Your task to perform on an android device: I want to create a playlist for myself called "Karin Muesli with yogurt Food", if I want to play any food videos in the future, I will do that
Image 0: 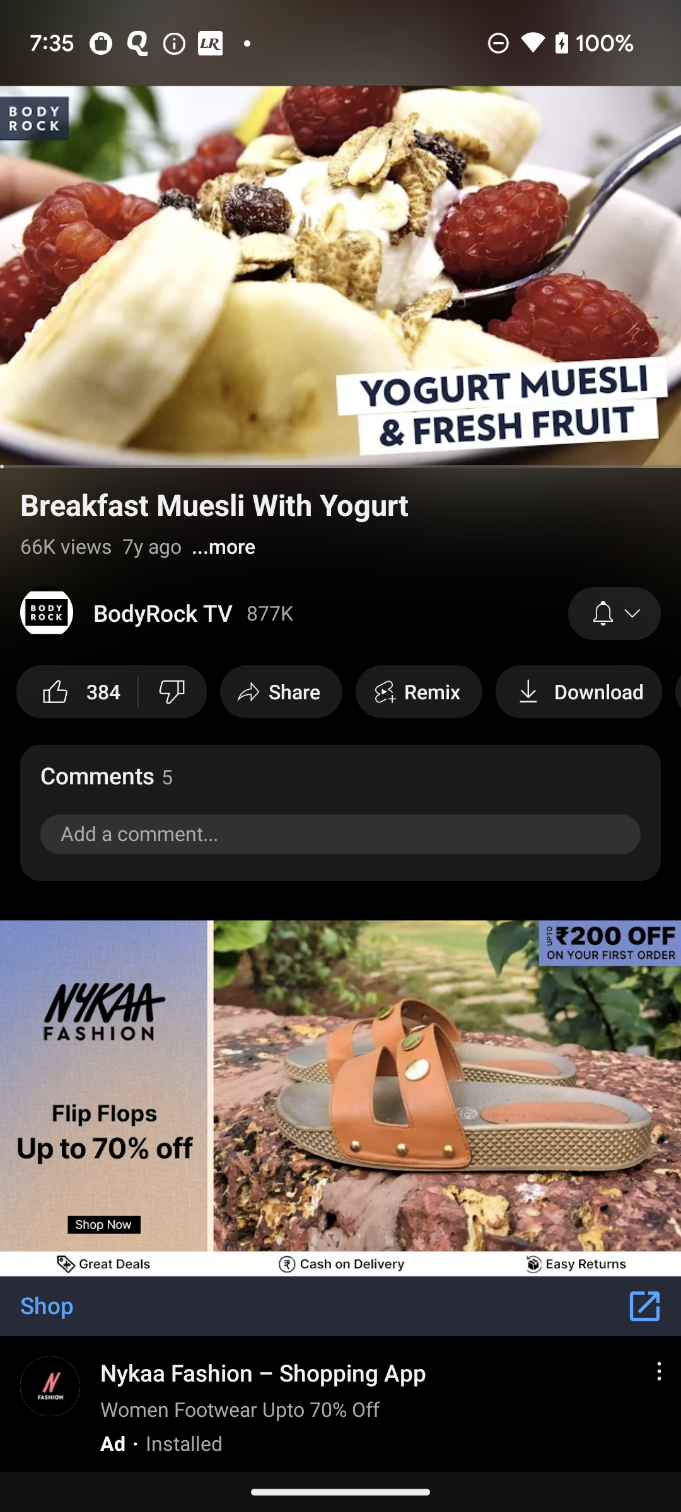
Go back to the screen
Step 0: press back button
Image 1: 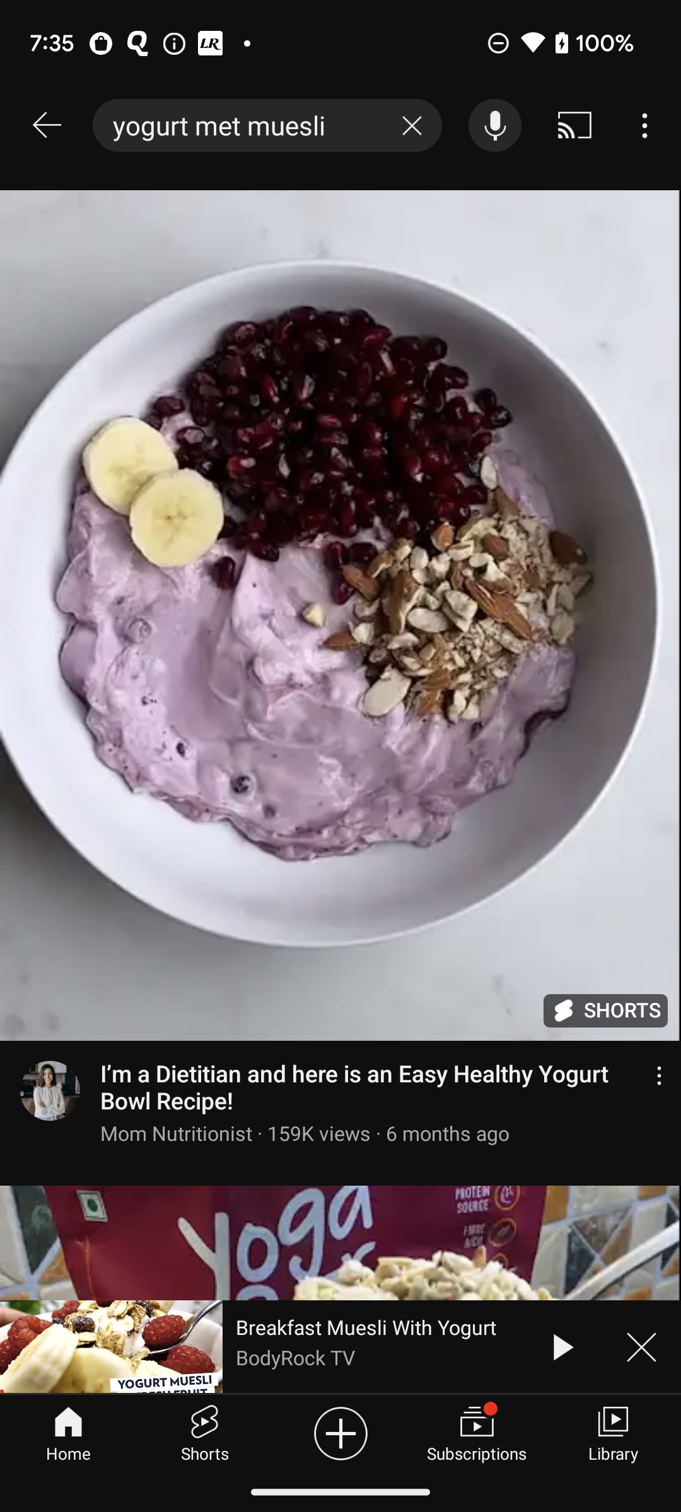
Click on the Library icon at the bottom right of the screen
Step 1: click (613, 1432)
Image 2: 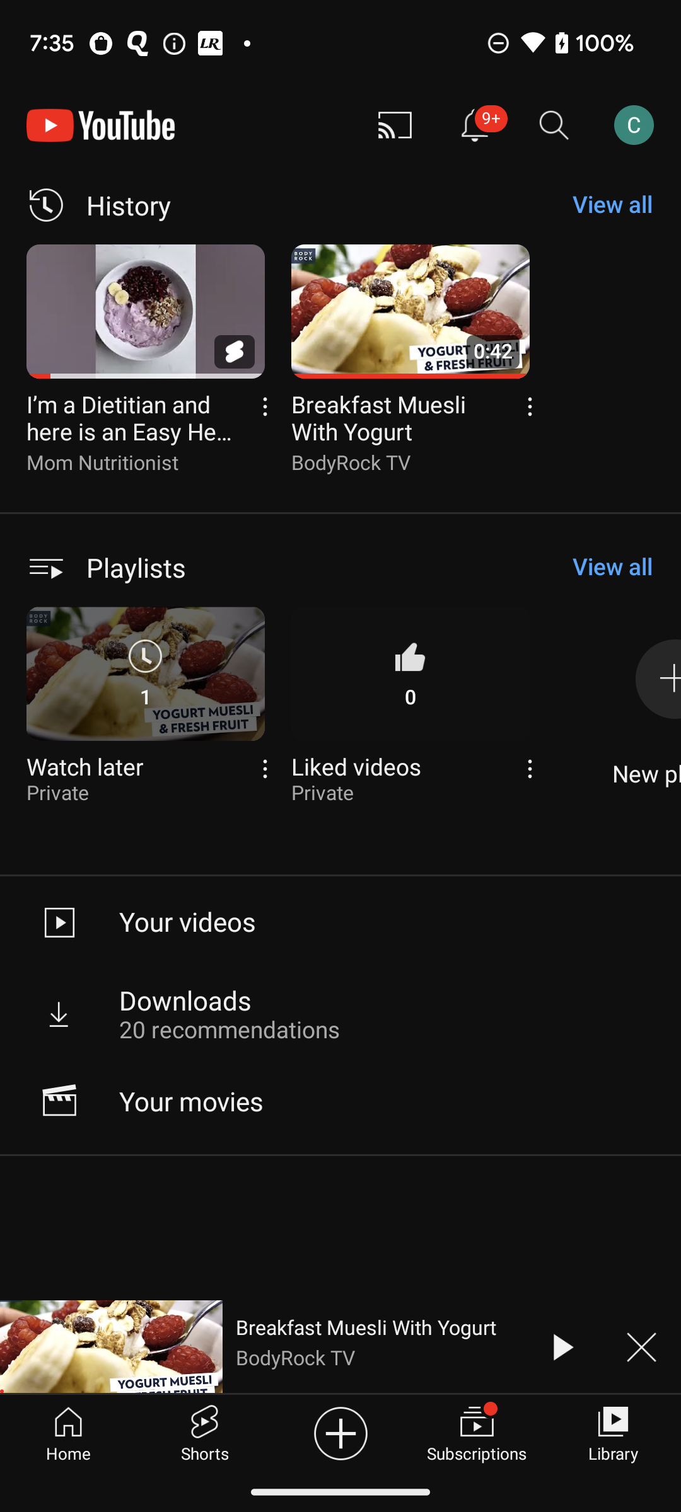
Click on the Playlists option 
Step 2: click (136, 567)
Image 3: 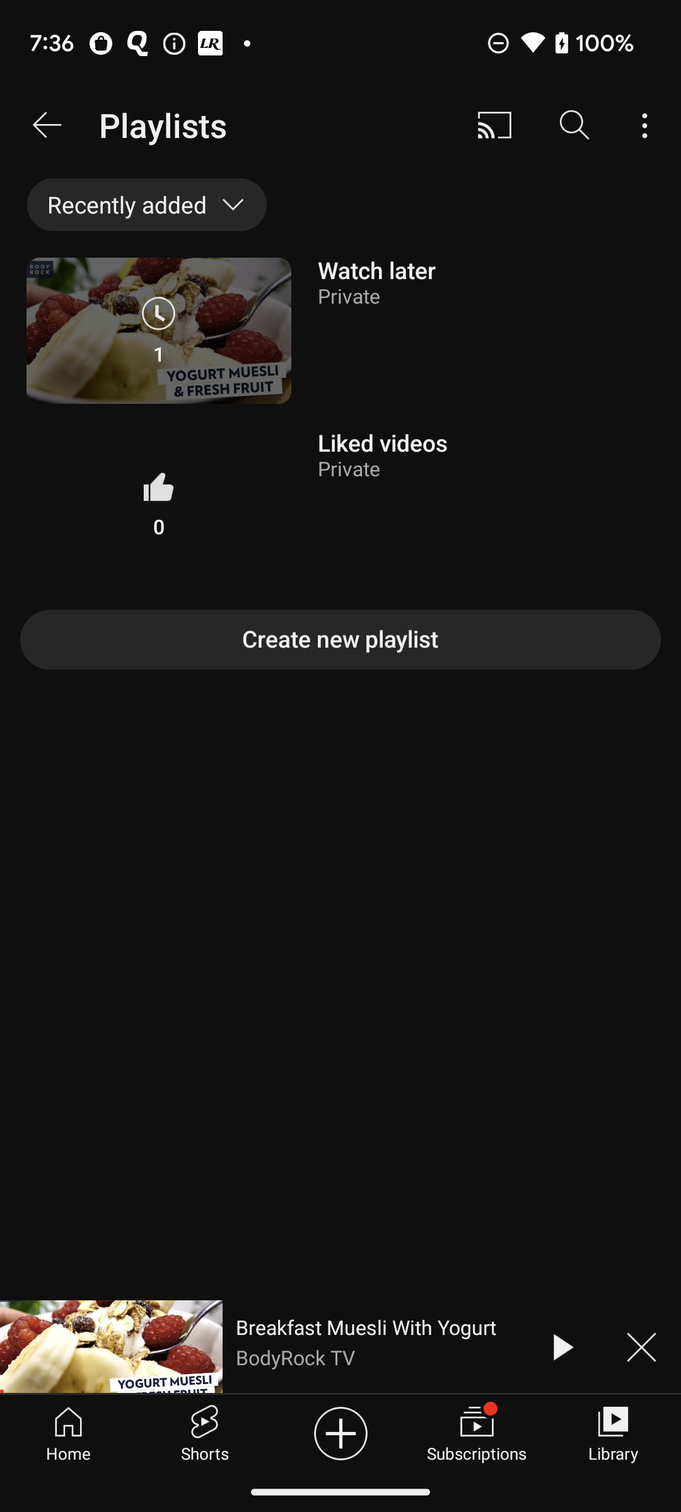
Click on the Three dots at the top right of the screen
Step 3: click (648, 125)
Image 4: 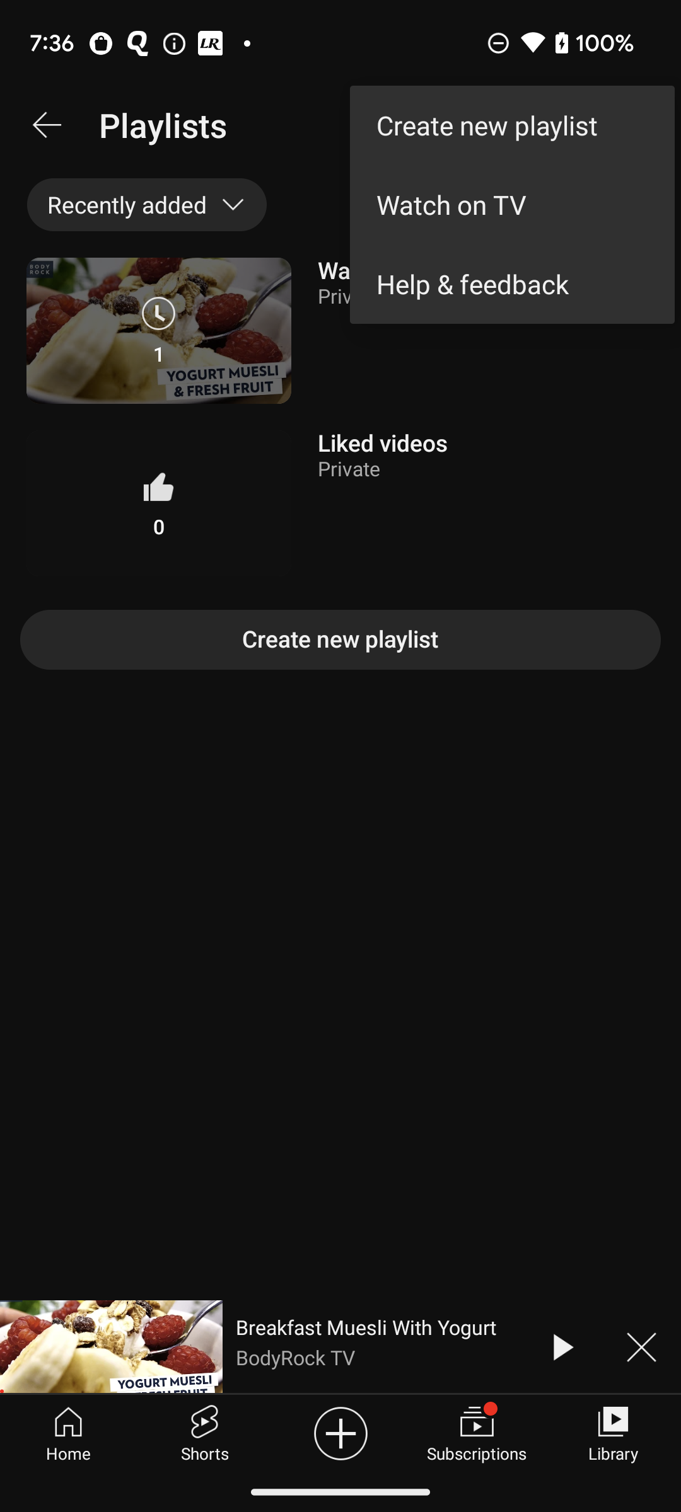
Click on the Create New Playlists option
Step 4: click (512, 125)
Image 5: 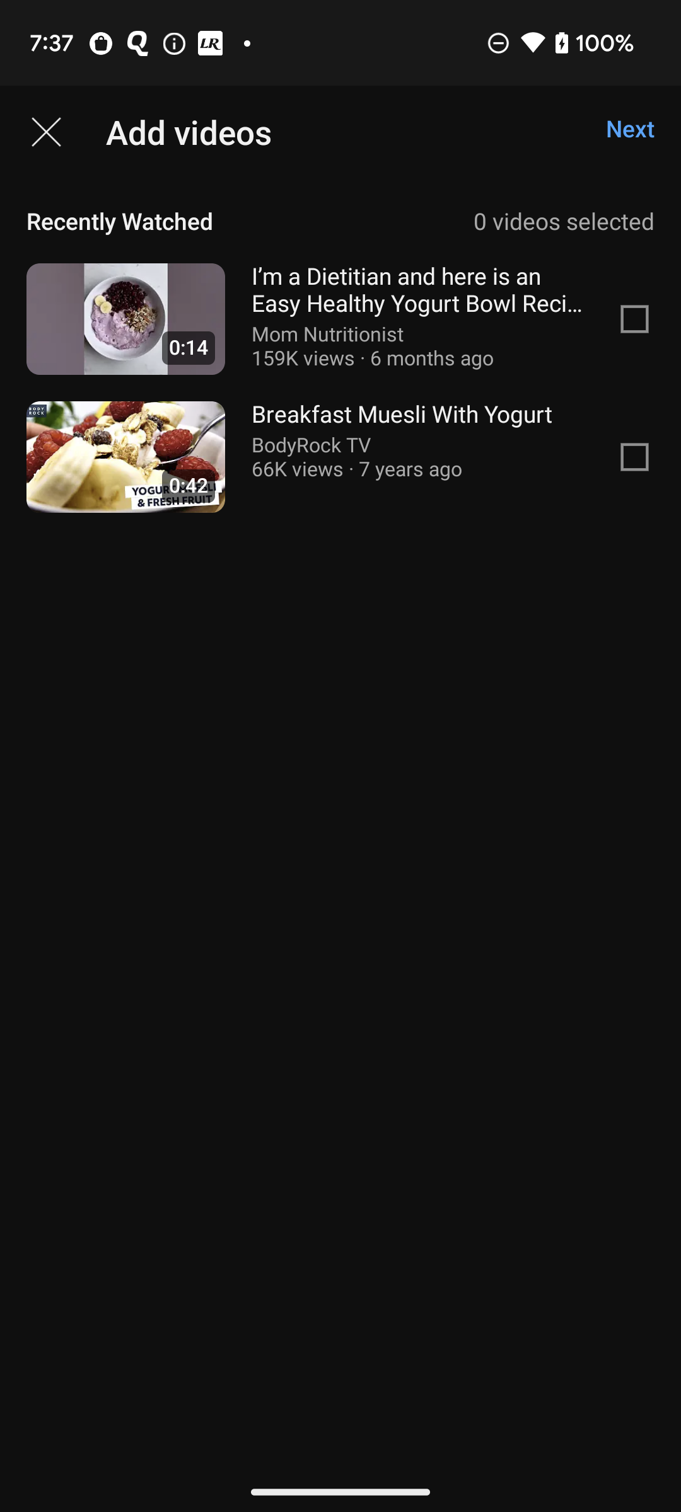
Click on the check box to select the videos
Step 5: click (340, 319)
Image 6: 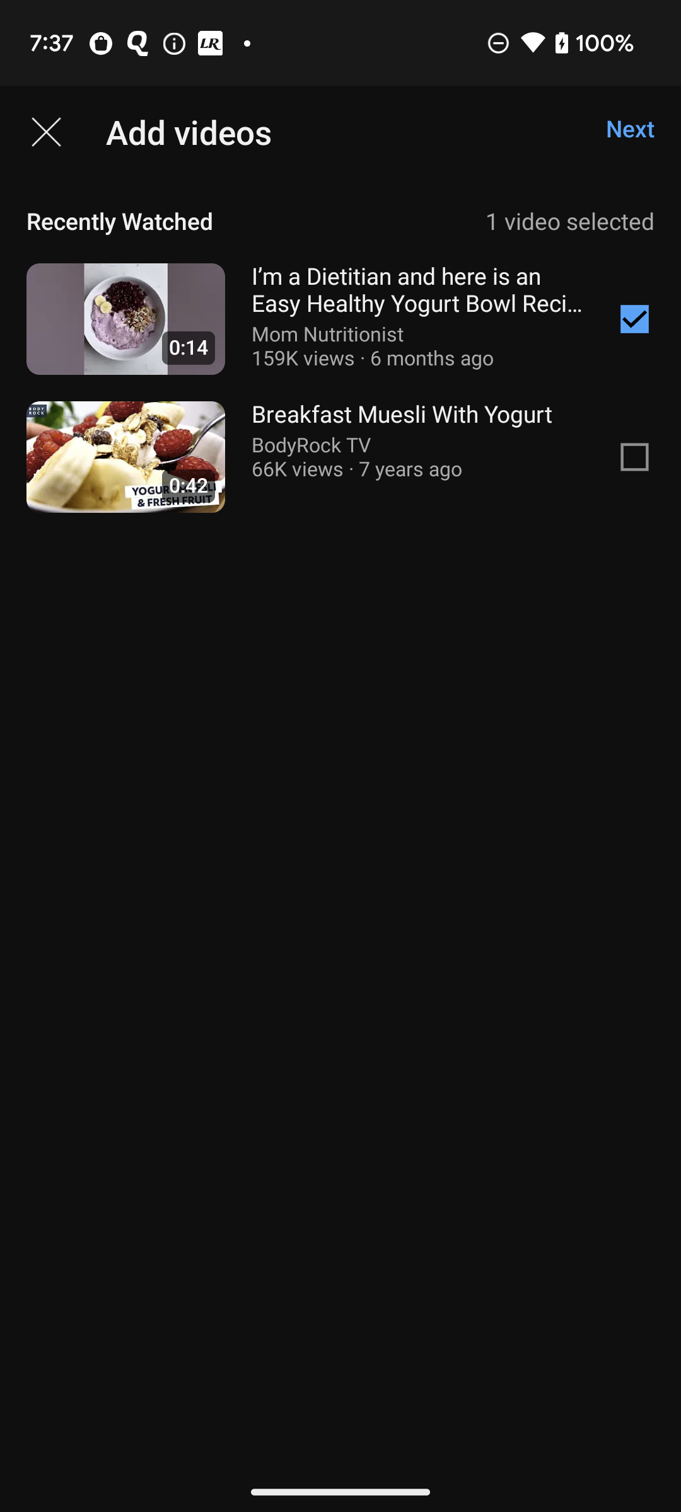
Click on the check box to select the videos
Step 6: click (340, 457)
Image 7: 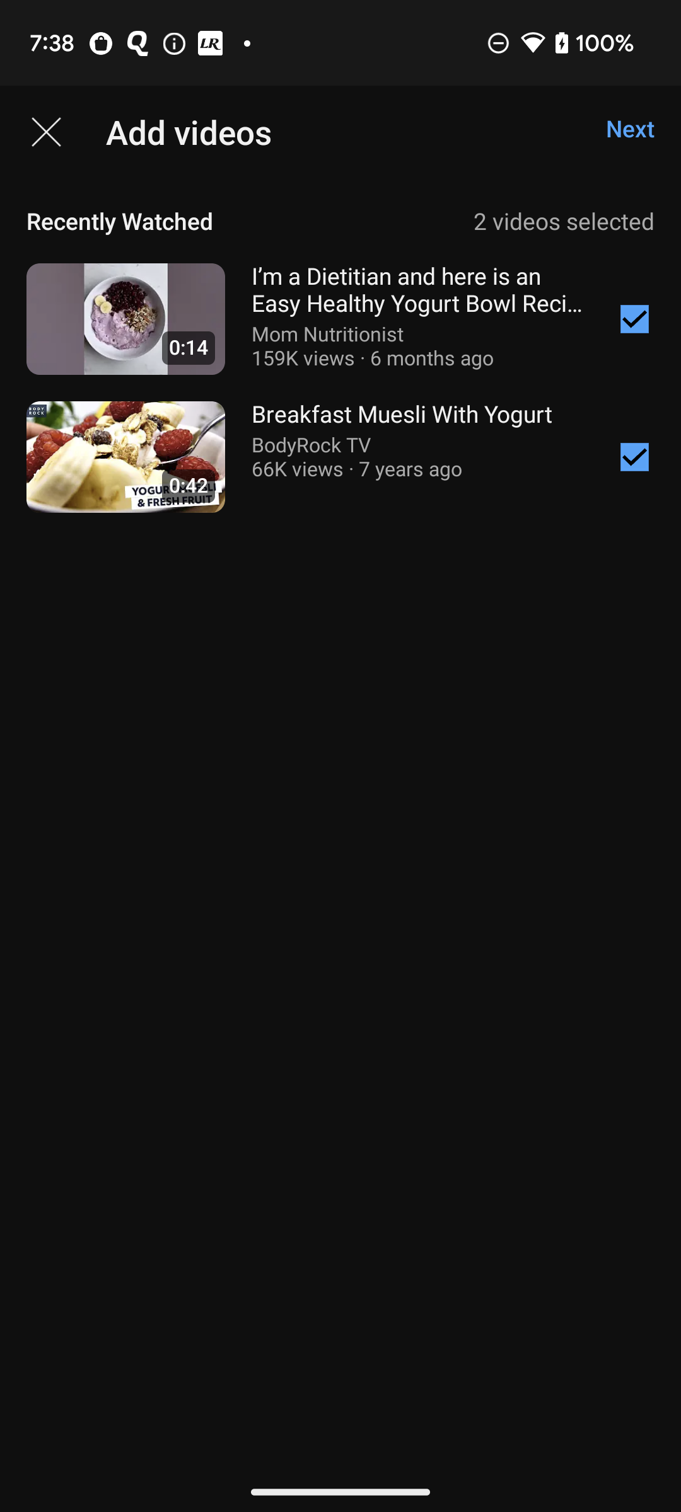
Click on the Next option to create a playlist 
Step 7: click (630, 128)
Image 8: 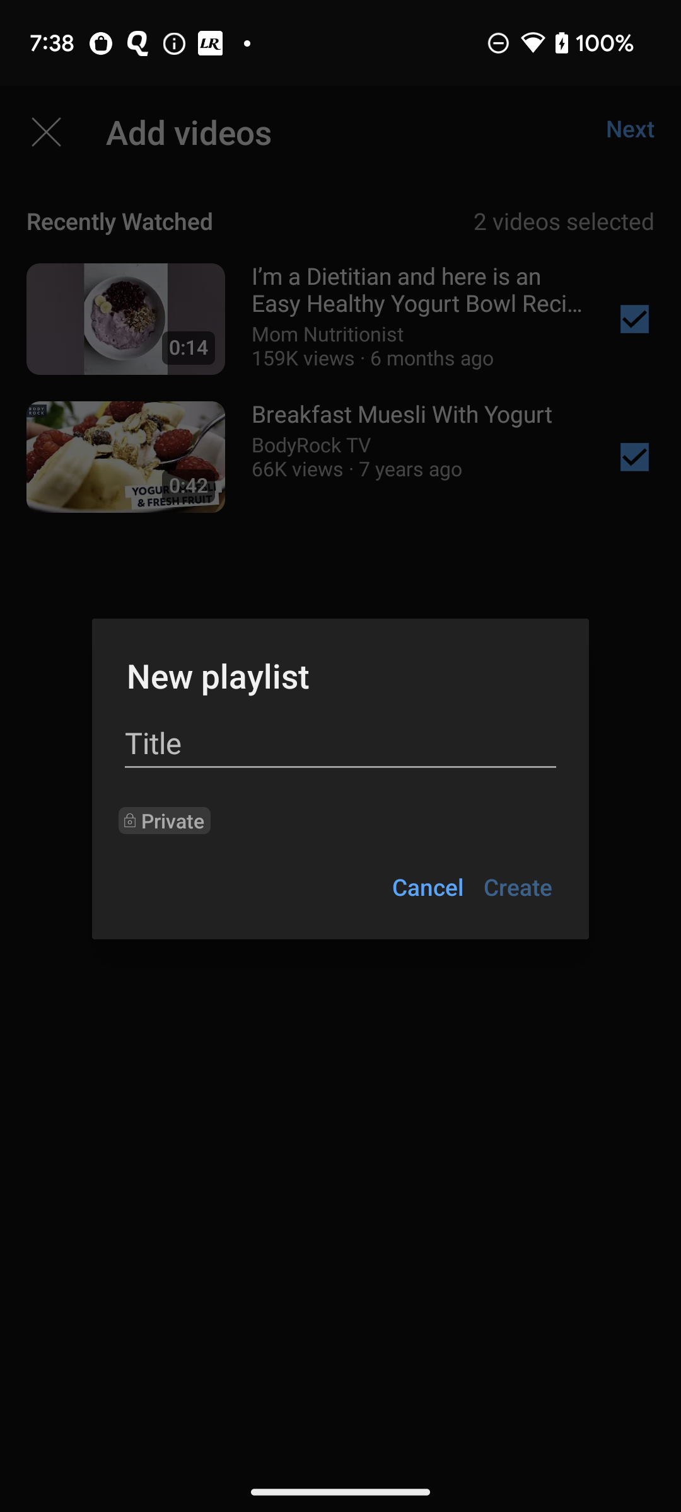
Click on the Title option 
Step 8: click (340, 743)
Image 9: 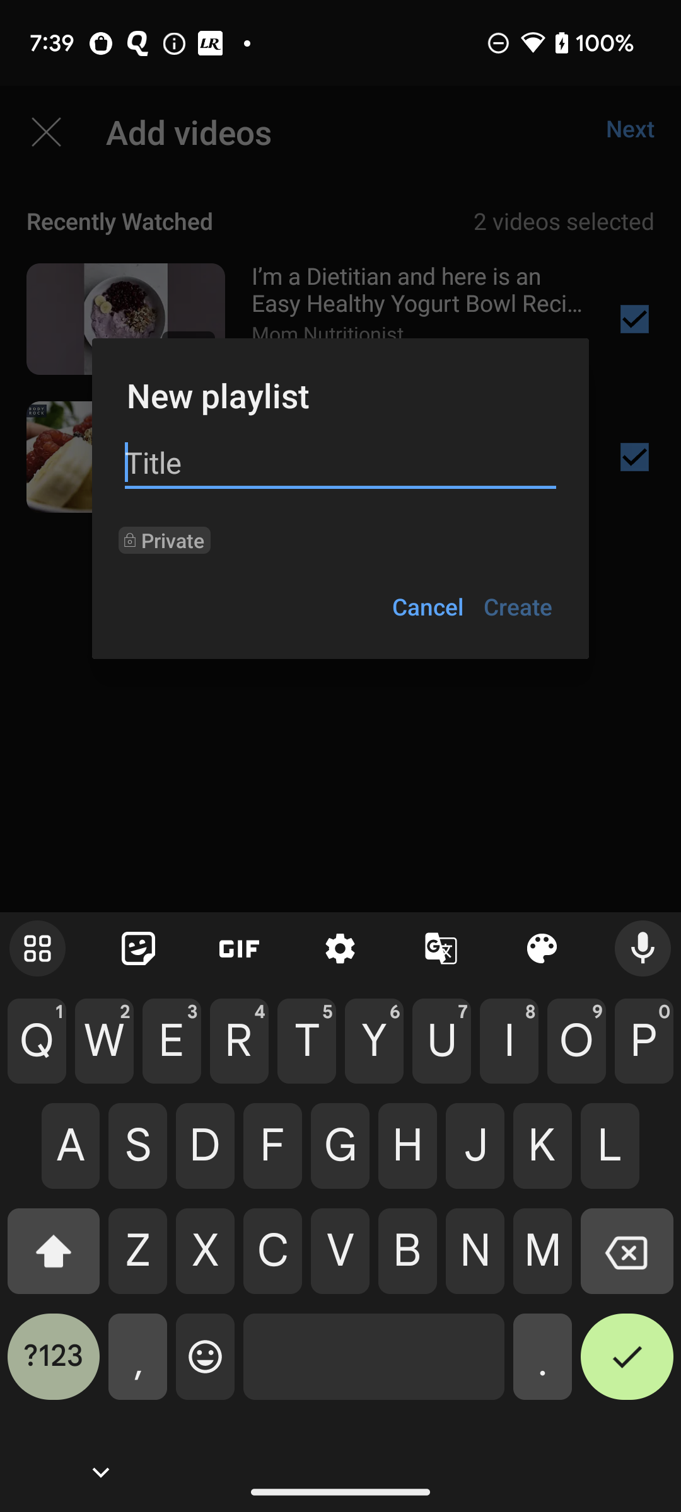
Type Karin Muesli with yogurt Food in Title 
Step 9: type "Karin Muesli with yogurt Food"
Image 10: 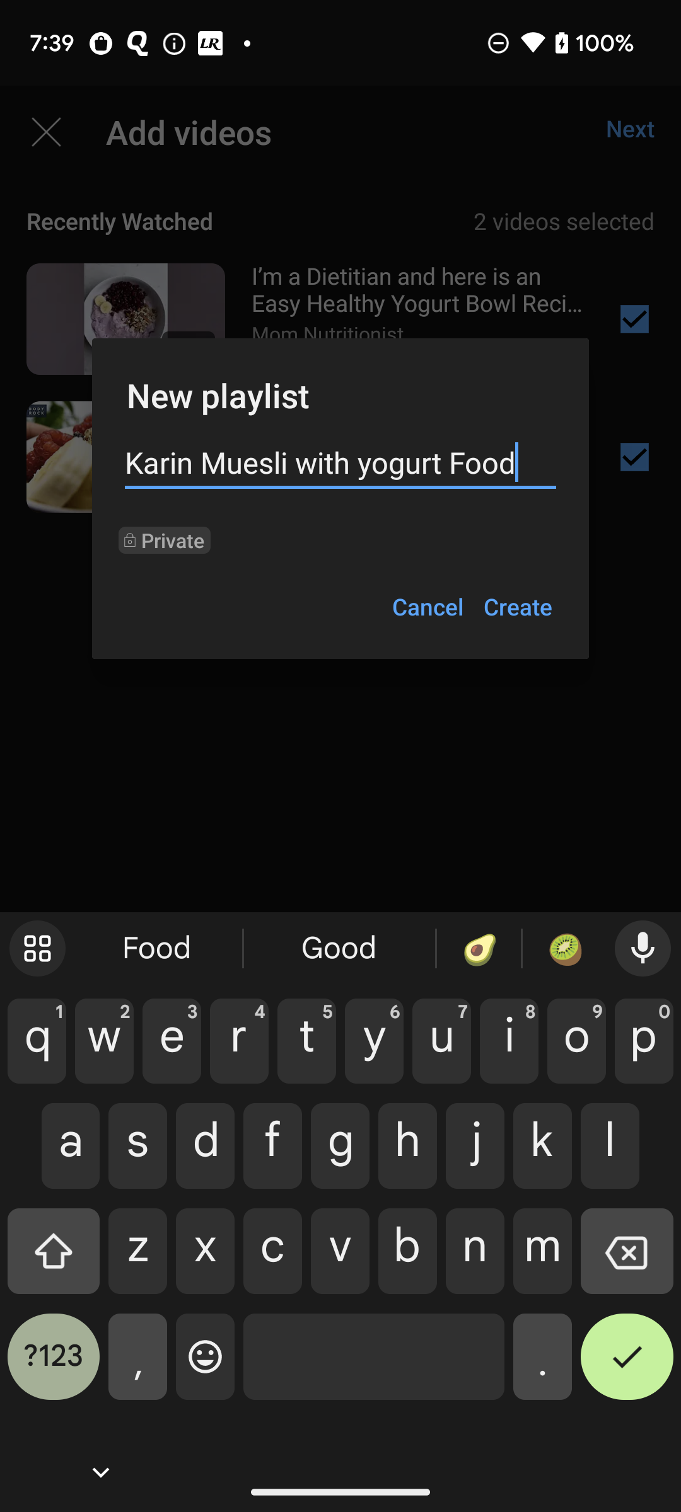
Click on the create option
Step 10: click (518, 606)